Your task to perform on an android device: The quality of the sound recorded is a little bit low and is not accepted by the machine. Change the recording quality to 256 kbps or 48 kHz in the Sound Recorder Plus app.
Image 0: 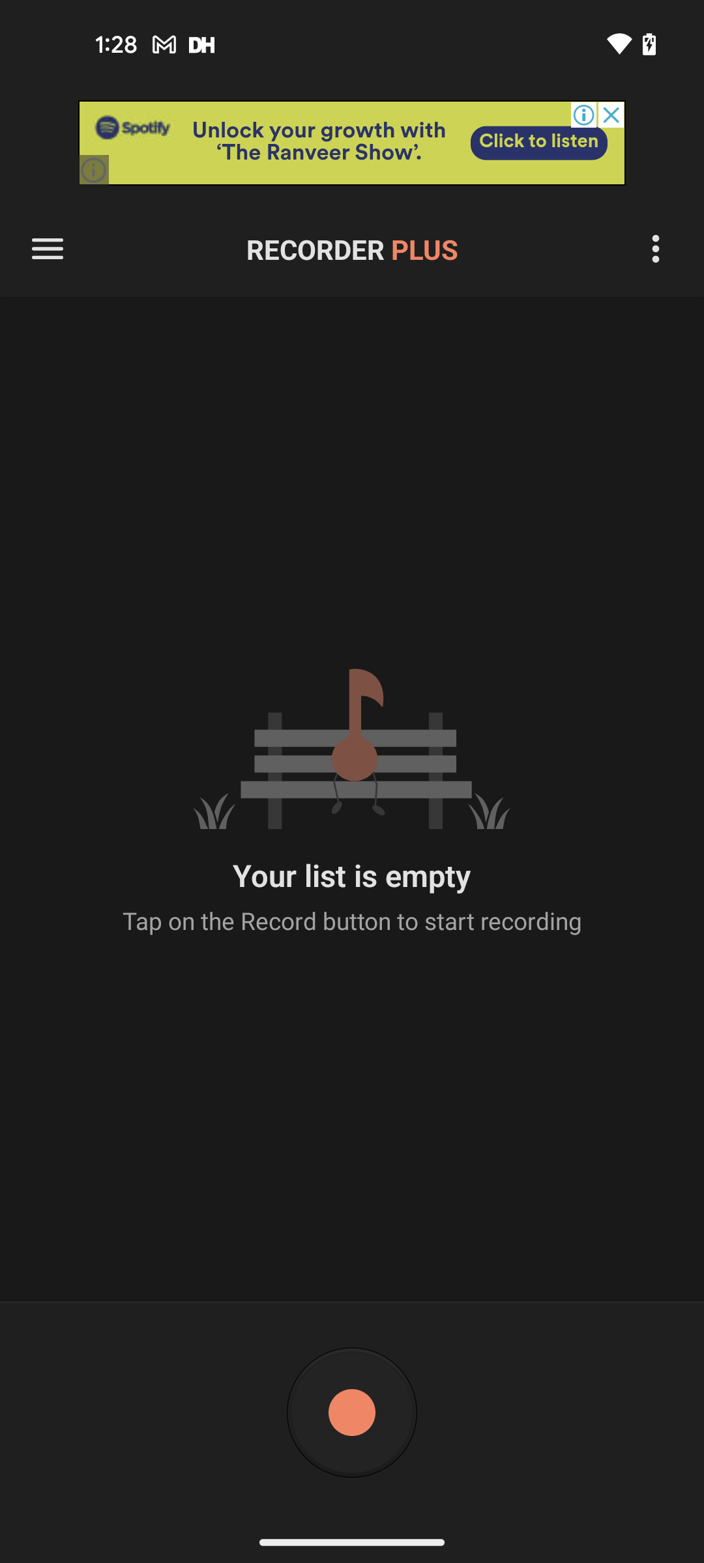
Click on the three bar menu button
Step 0: click (56, 252)
Image 1: 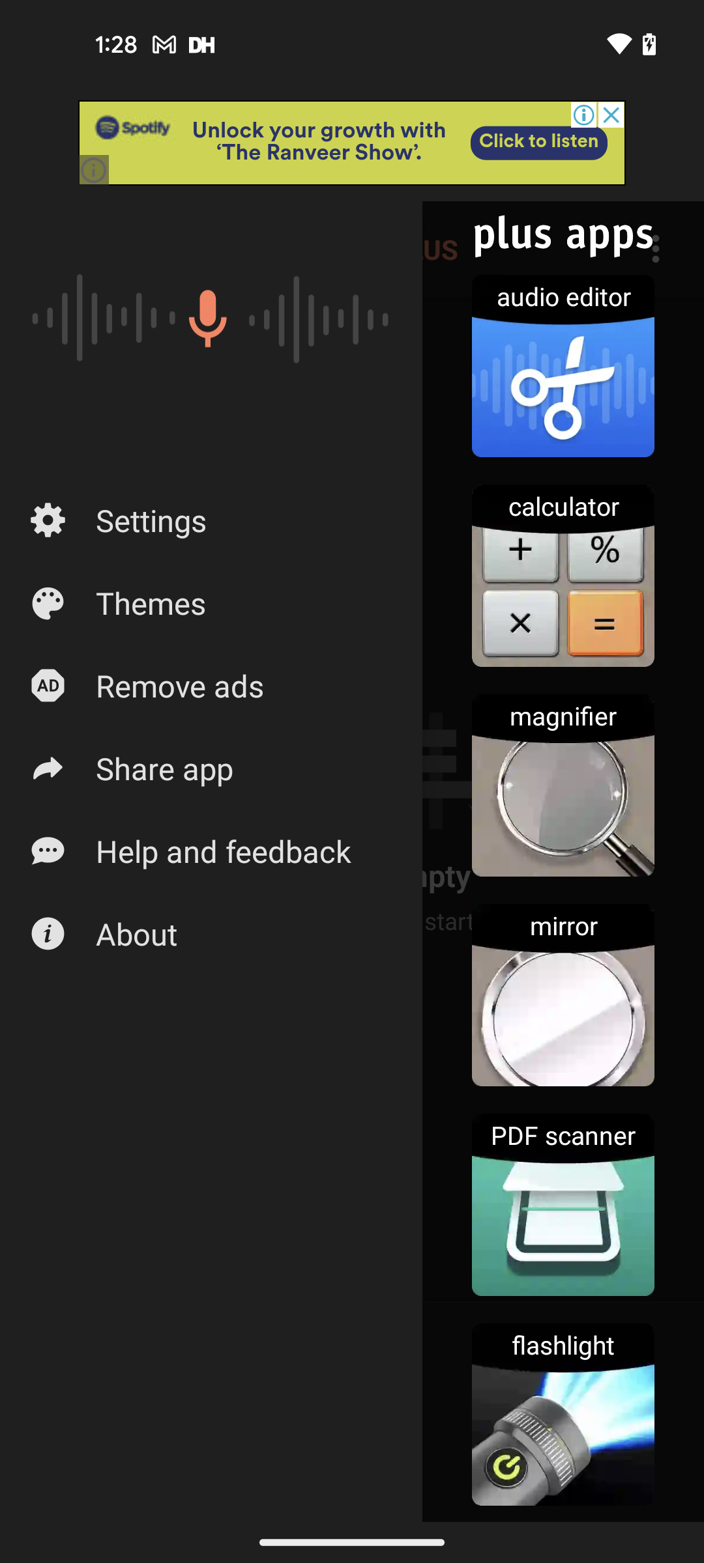
Go to the settings of the app
Step 1: click (211, 520)
Image 2: 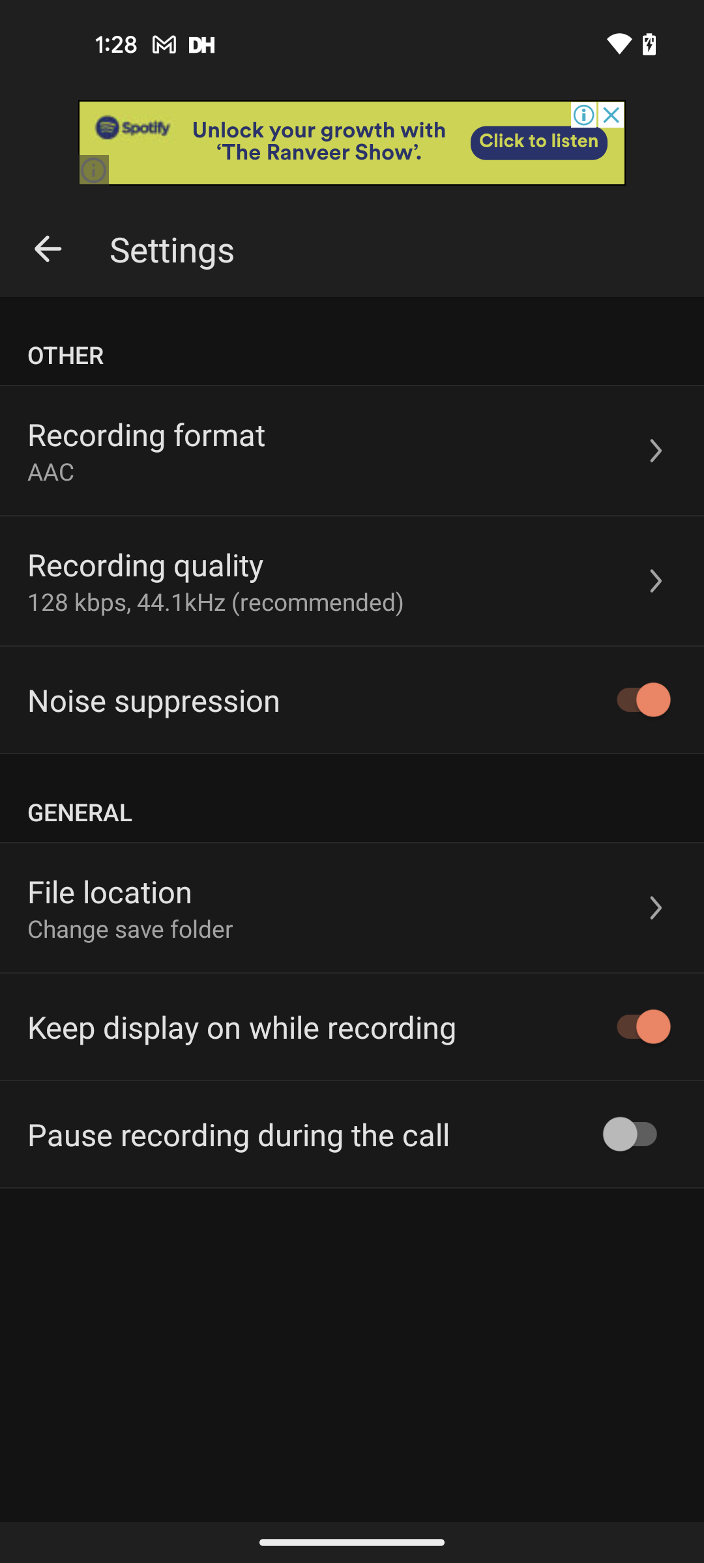
Click on the Recording quality setting
Step 2: click (145, 564)
Image 3: 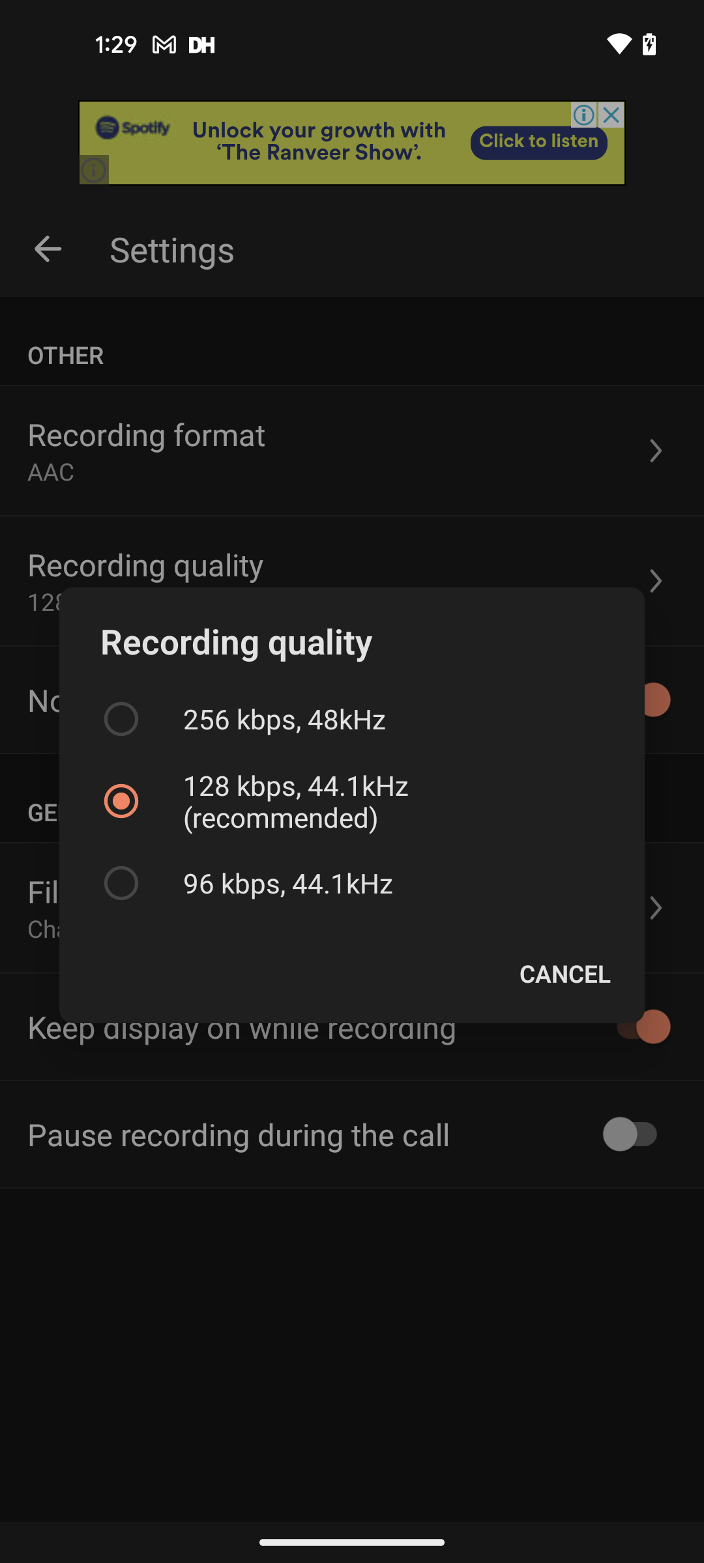
Select the 256 kbps , 48 kHz quality
Step 3: click (351, 719)